Your task to perform on an android device: I want to read my book in dark mode, so change the theme to dark mode on the PocketBook app.
Image 0: 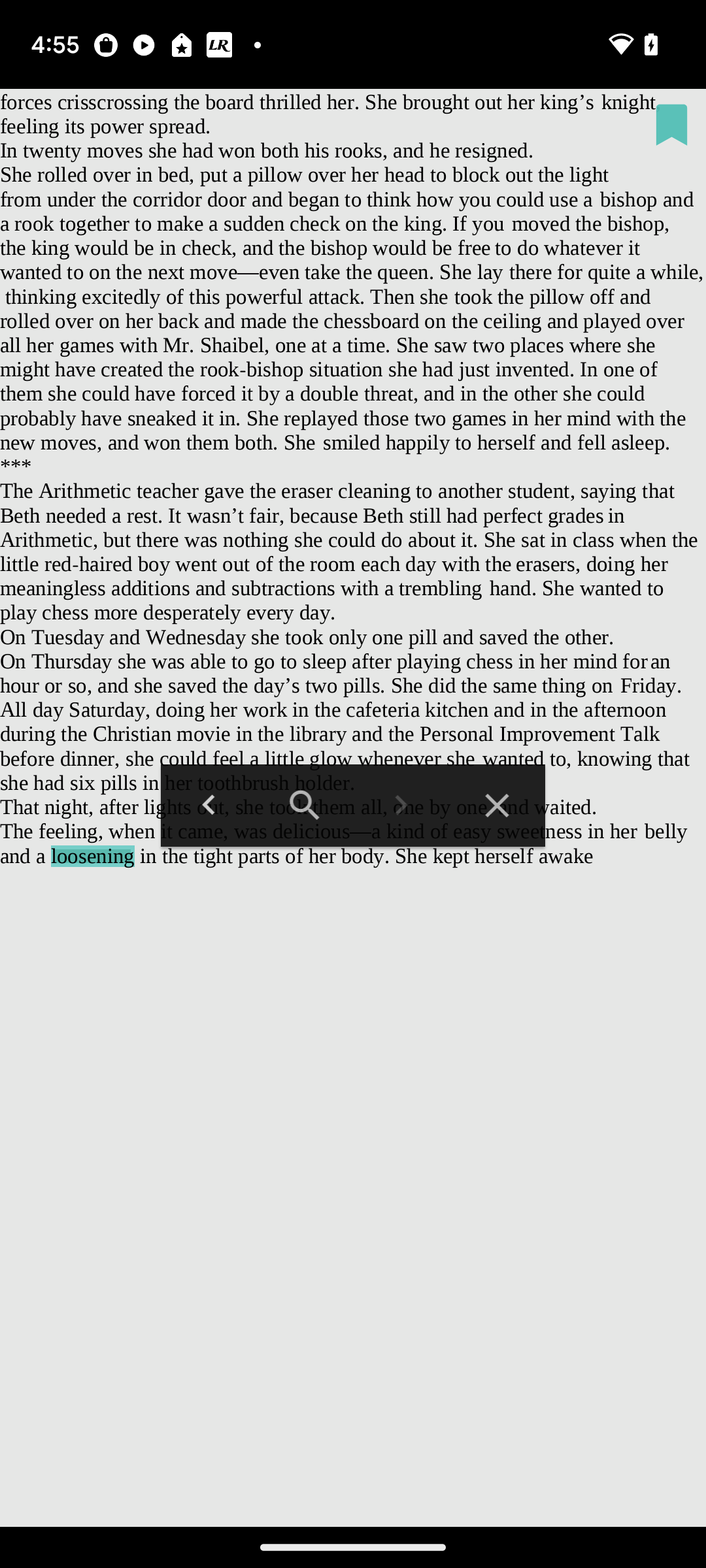
Go back
Step 0: press back button
Image 1: 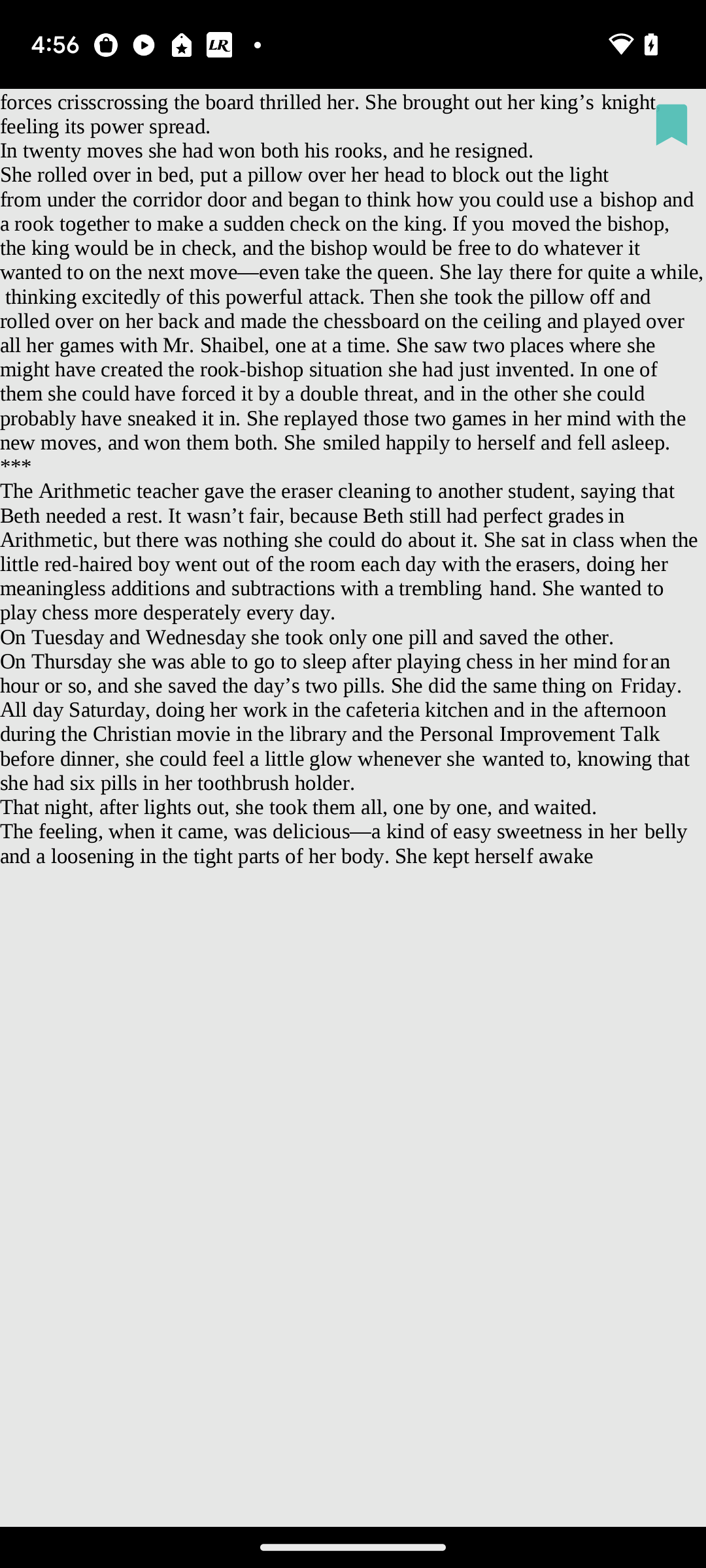
Go back
Step 1: wait
Image 2: 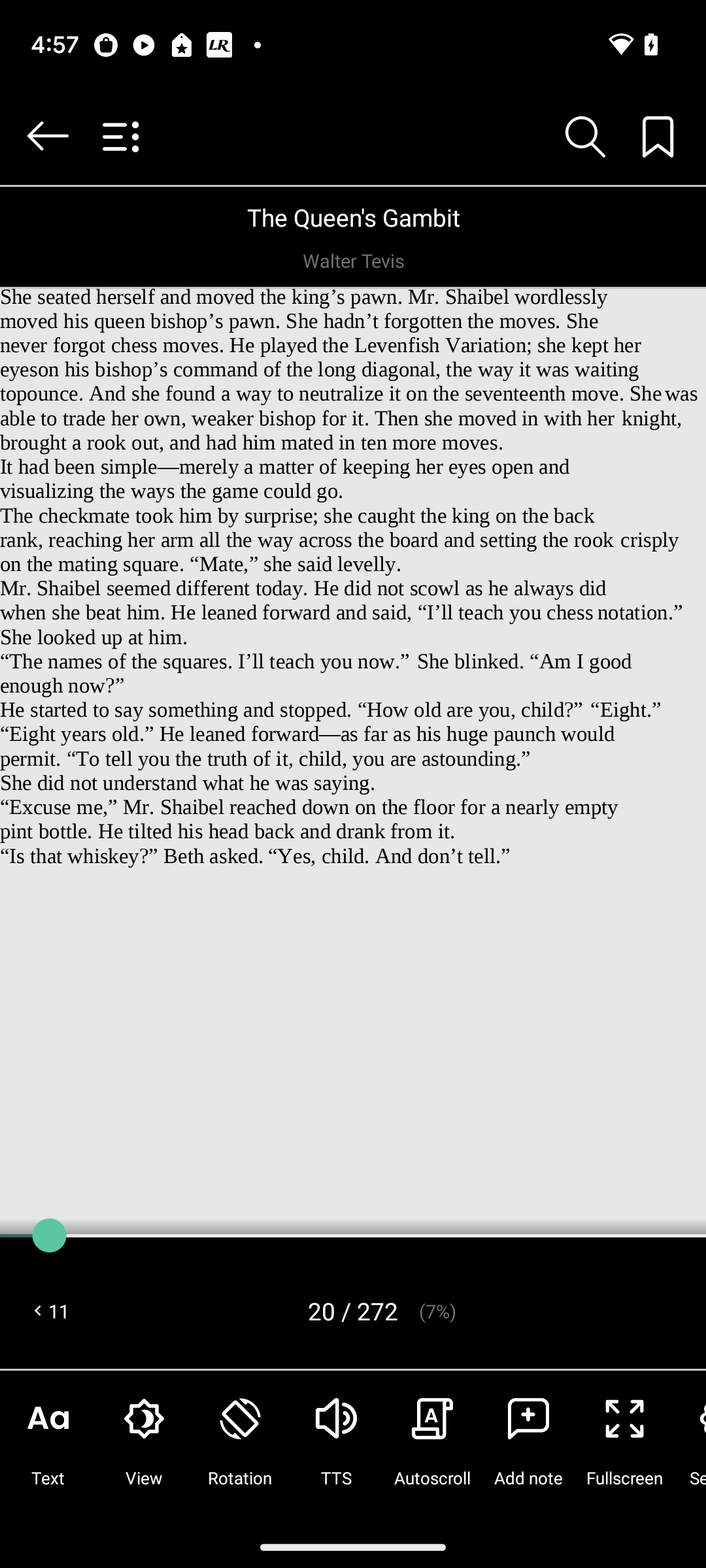
Click on the tab "view" in the menu bar.
Step 2: click (147, 1422)
Image 3: 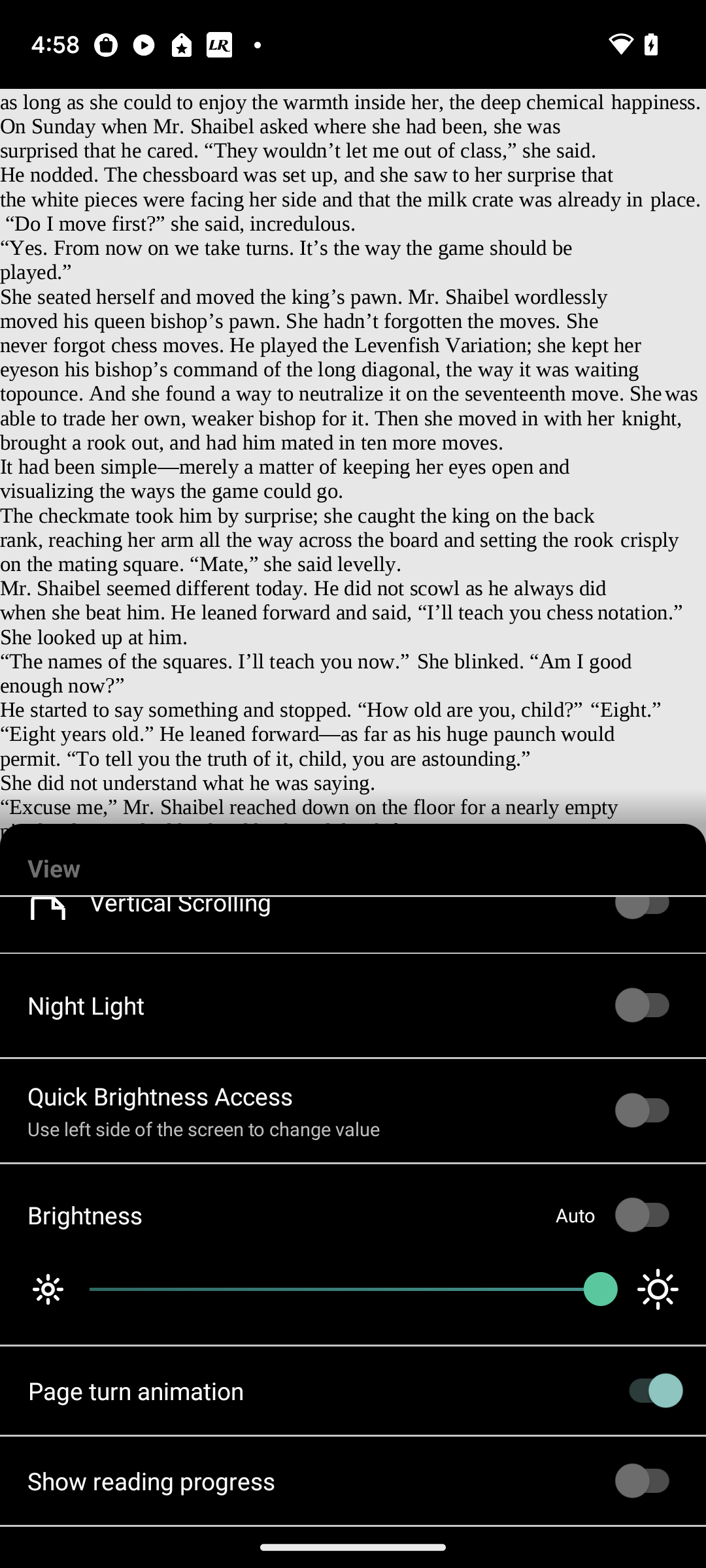
Scroll down
Step 3: scroll up
Image 4: 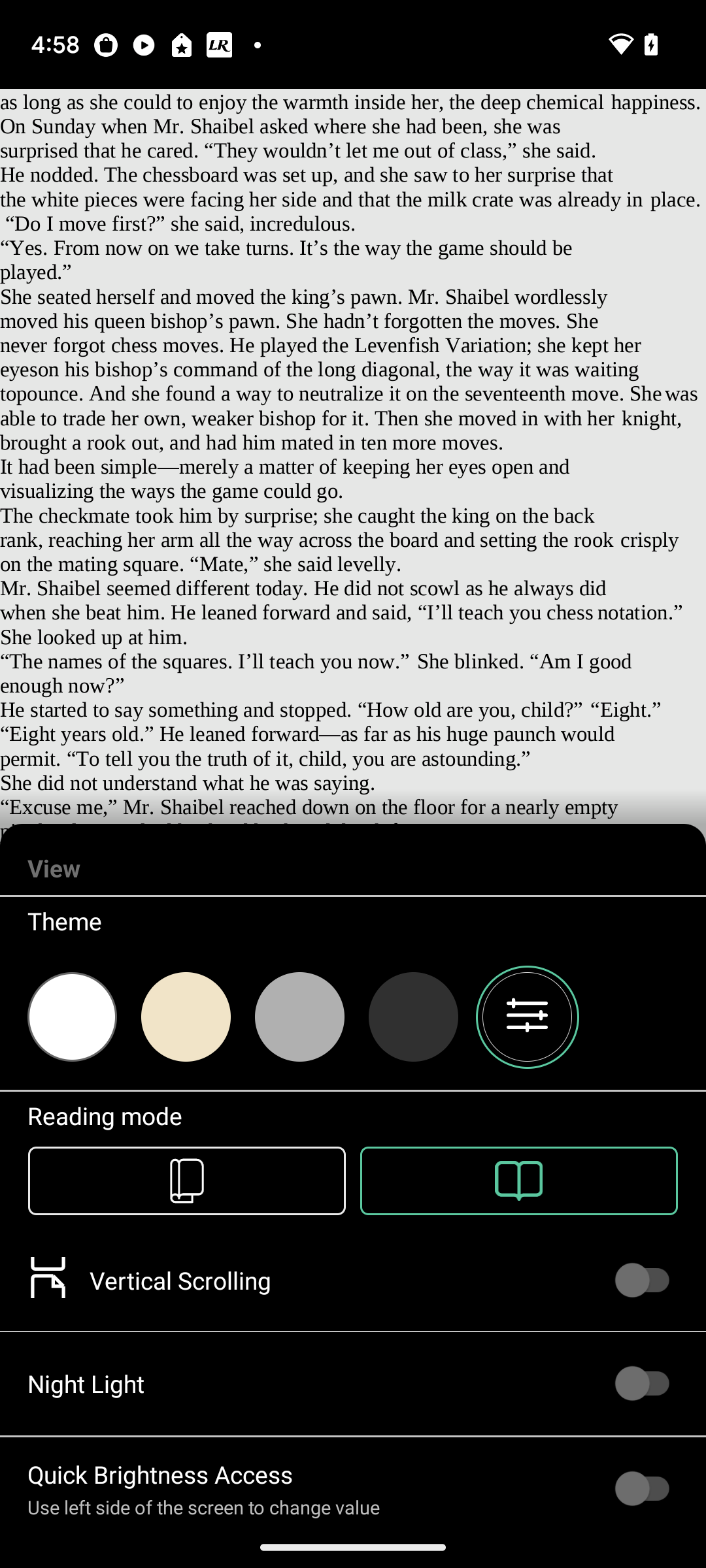
select the theme "dark".
Step 4: click (391, 1028)